Your task to perform on an android device: As the LEATHER SNEAKERS shoes are very comfortable and have a long life , View the  LEATHER SNEAKERS shoes in the zara  app
Image 0: 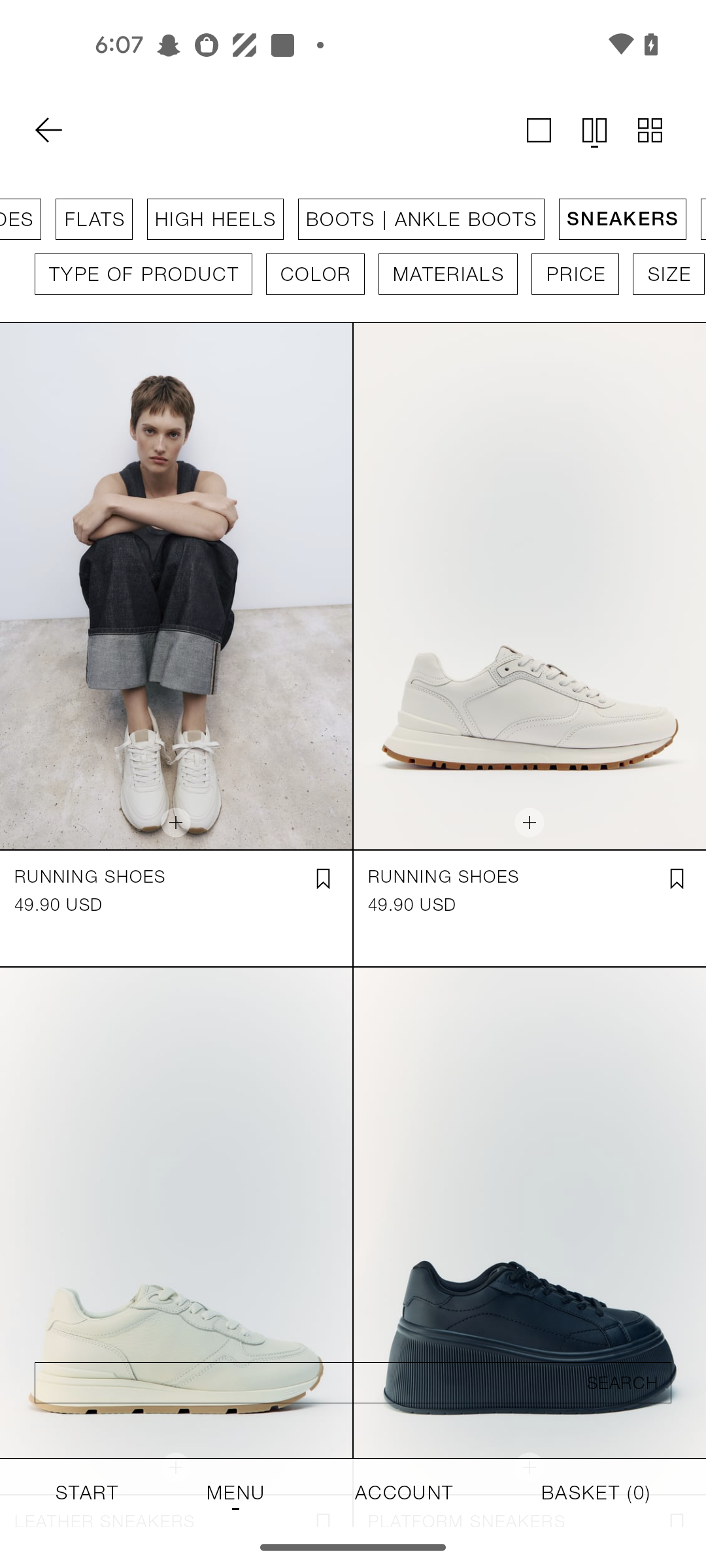
Swipe up 
Step 0: scroll down
Image 1: 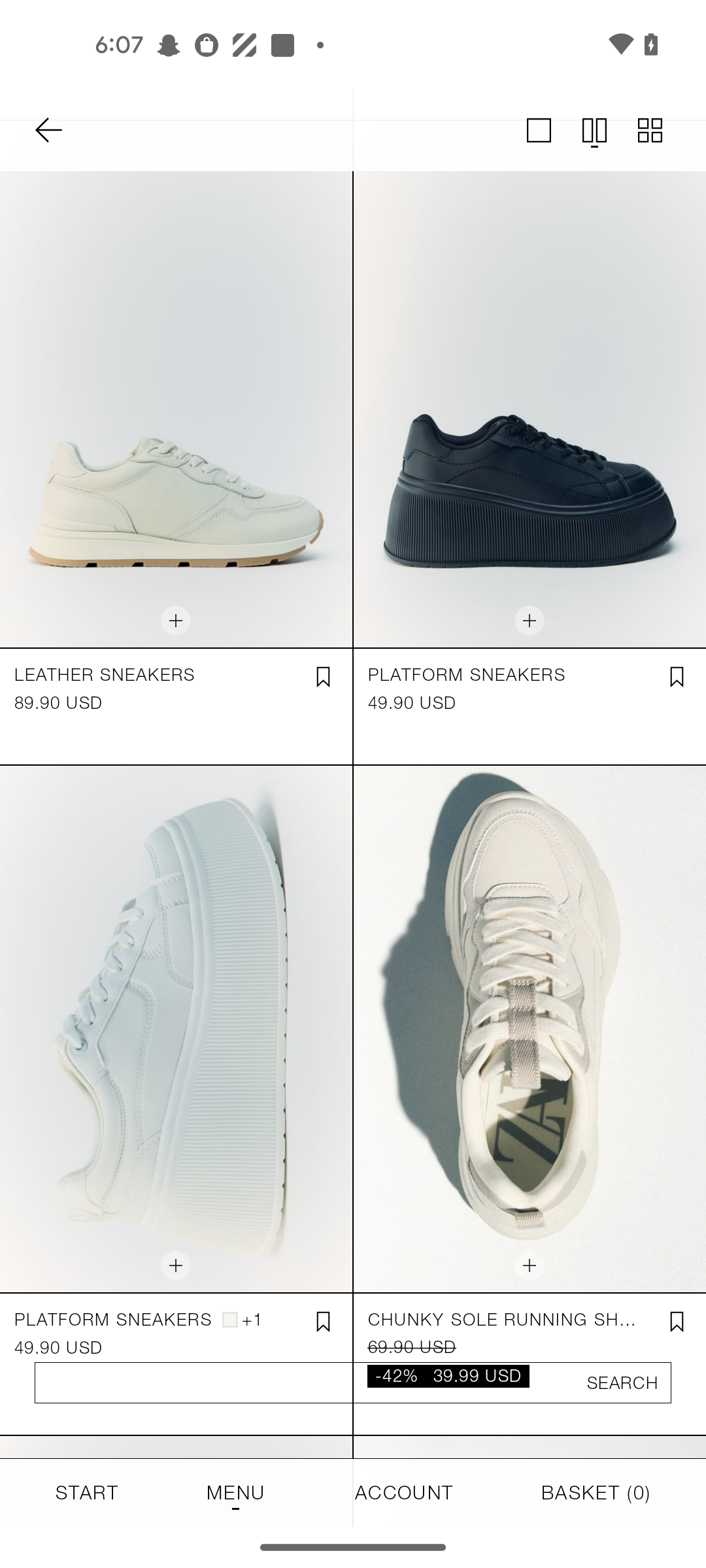
Click on the  LEATHER SNEAKERS option 
Step 1: click (175, 384)